Your task to perform on an android device: Open the merriam webster app and look up the example sentences for the bear.
Image 0: 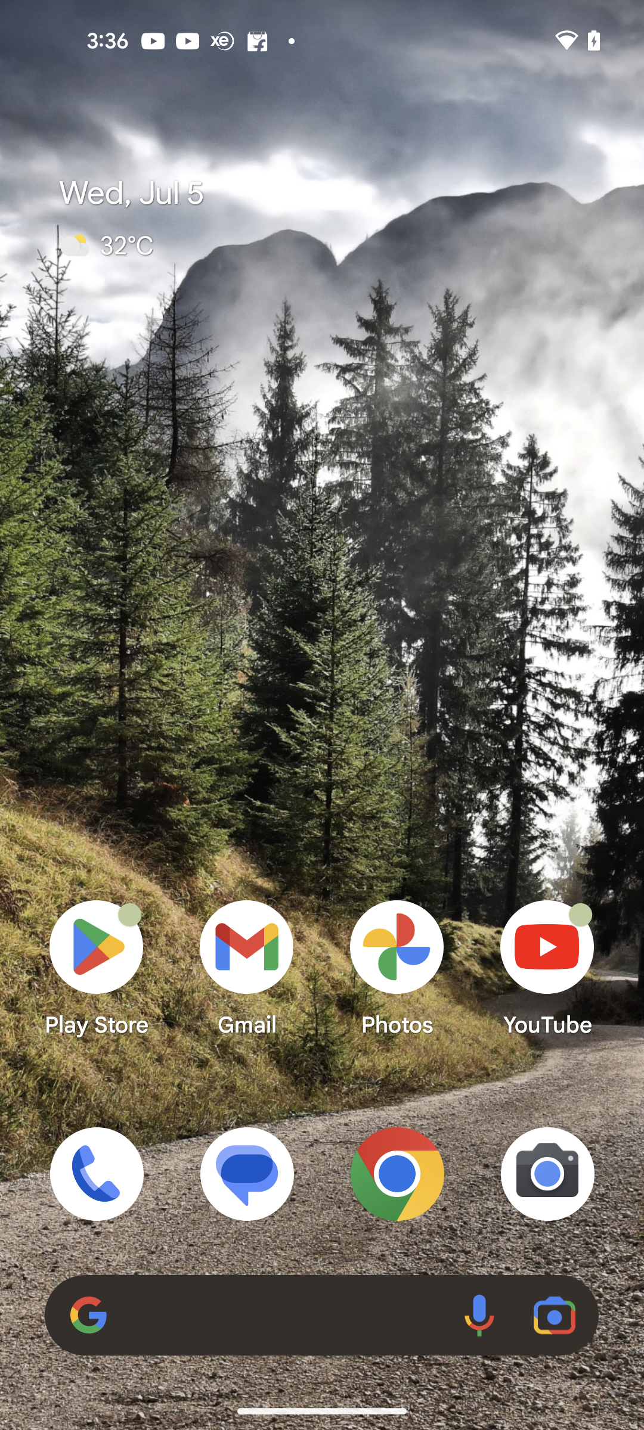
Open the merriam webster app.
Step 0: open app "Merriam-Webster Dictionary"
Image 1: 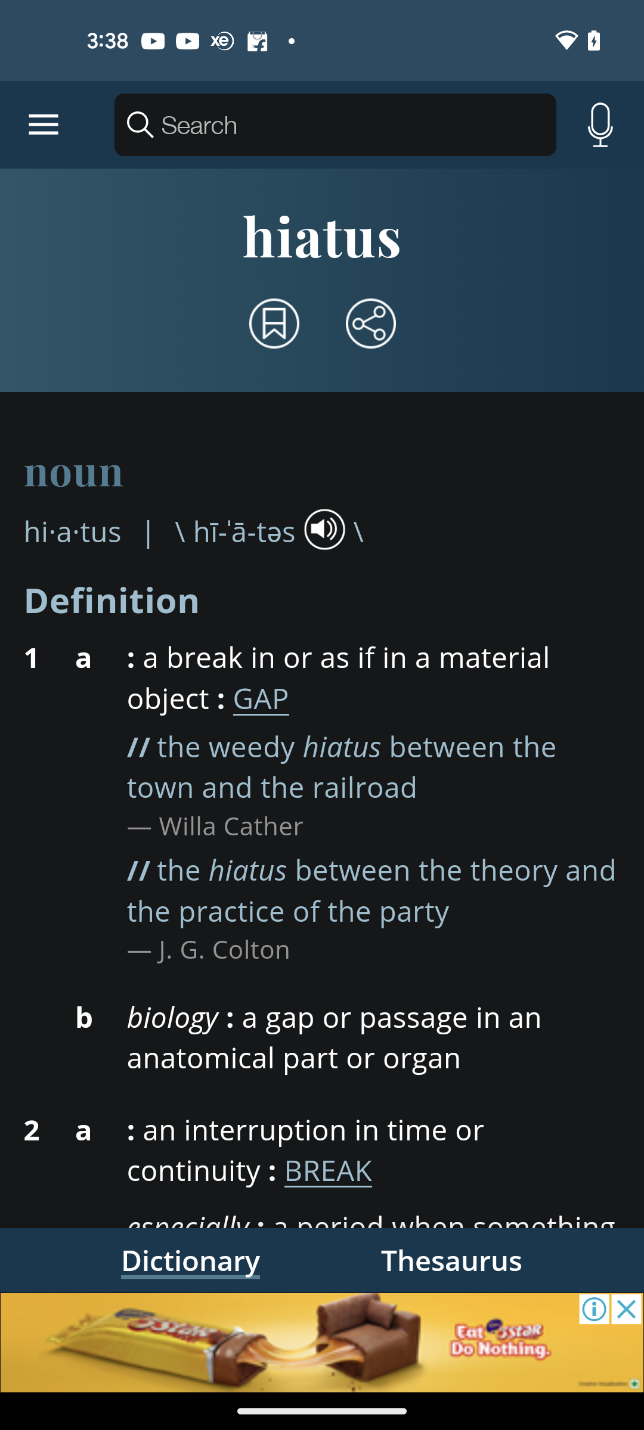
Click on the search bar.
Step 1: click (335, 125)
Image 2: 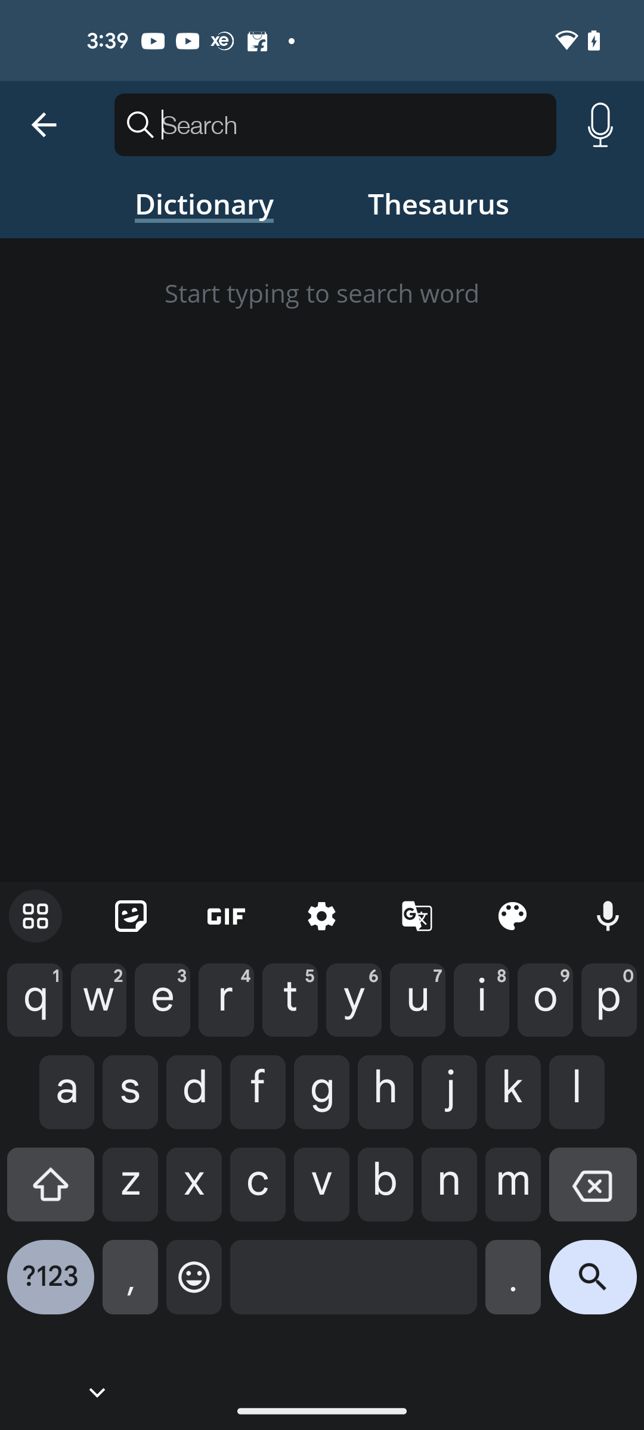
Type bear in the search bar.
Step 2: type "bear"
Image 3: 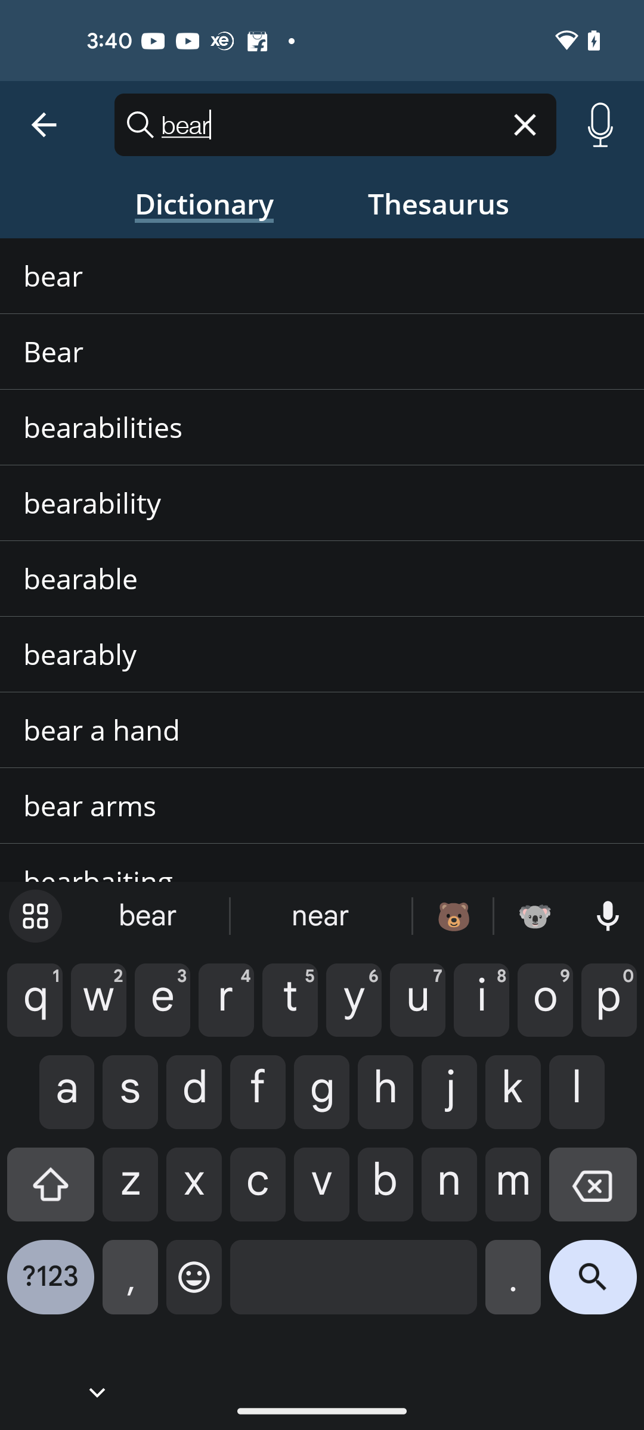
Click on the first suggestion.
Step 3: click (53, 275)
Image 4: 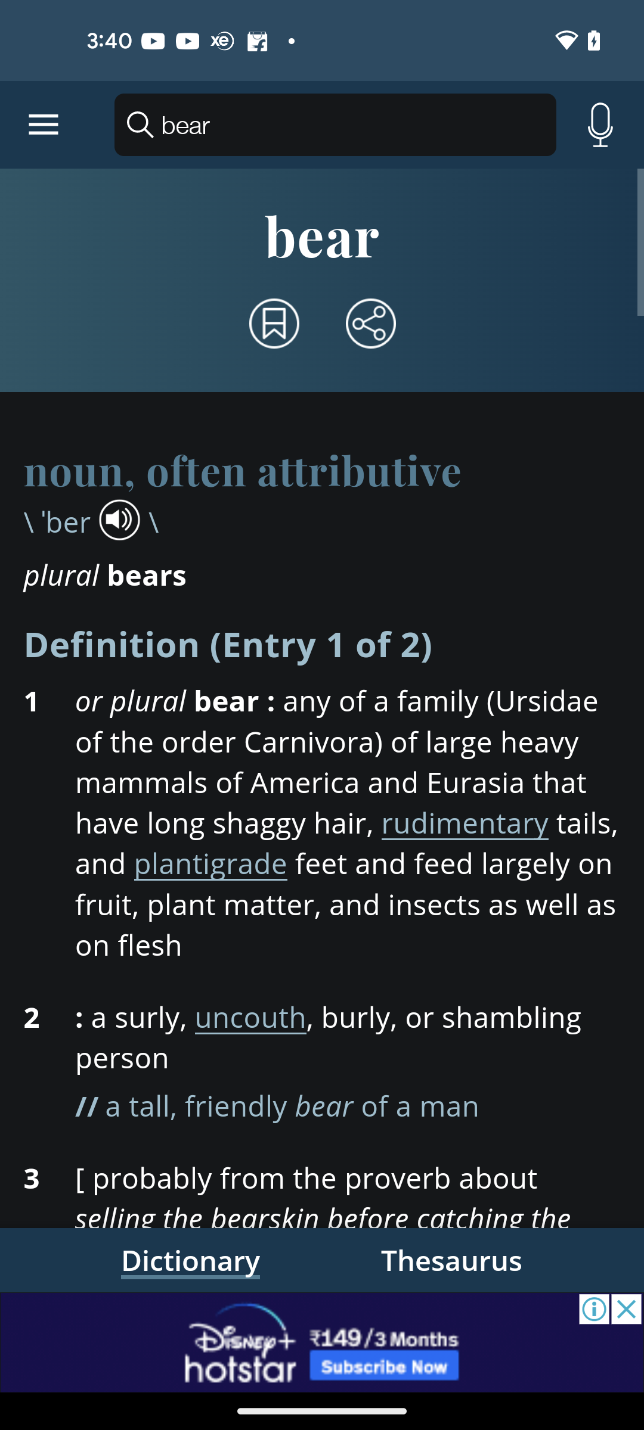
Scroll down to view the sentences.
Step 4: scroll down
Image 5: 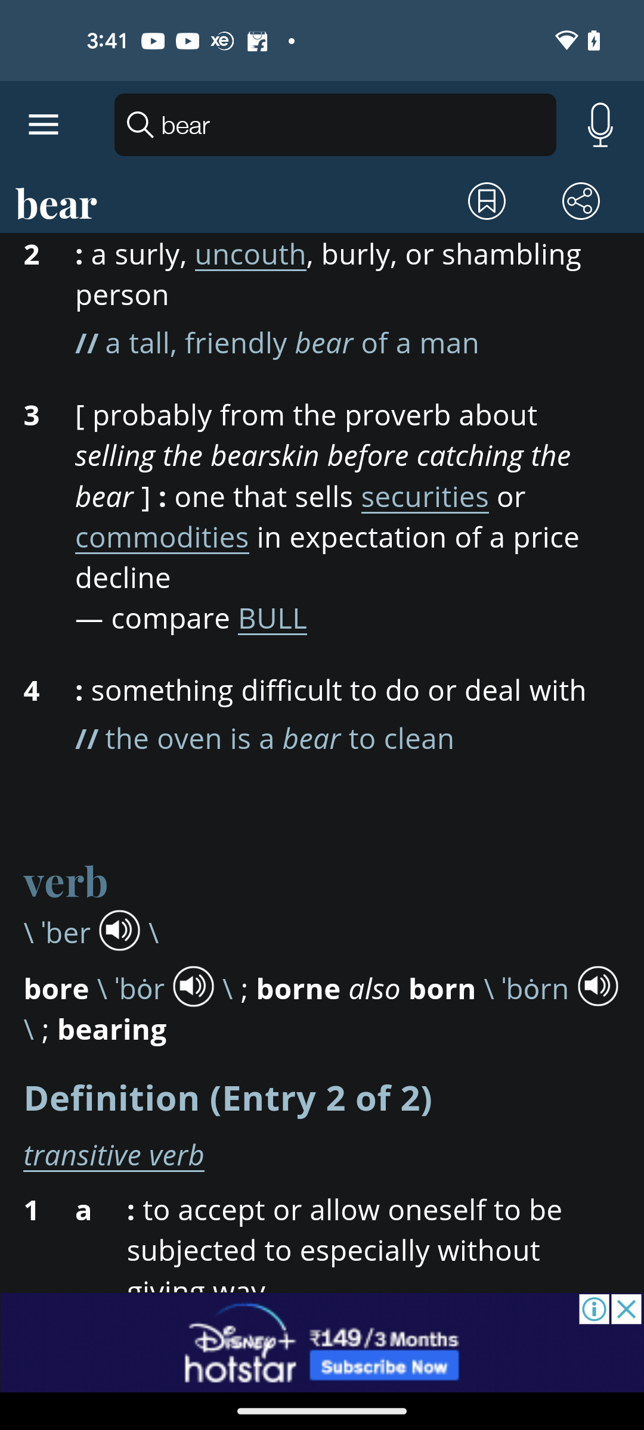
Scroll down to view the sentences.
Step 5: scroll down
Image 6: 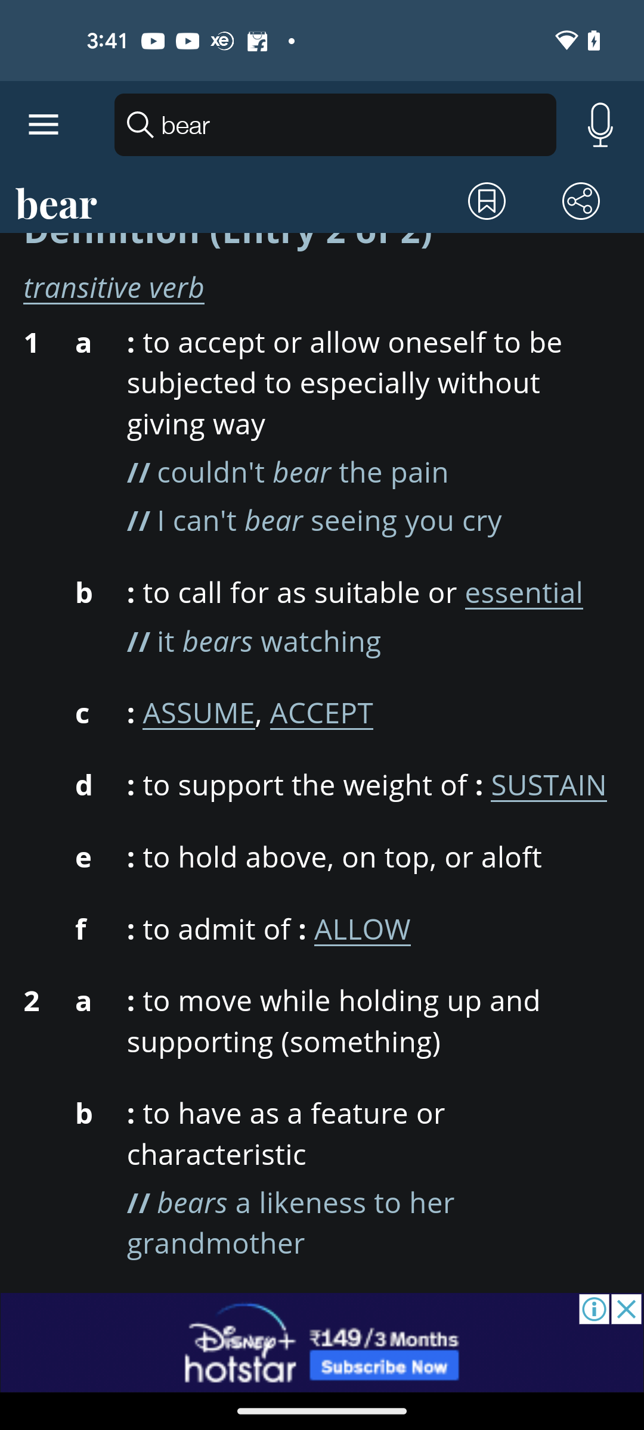
Scroll down to view the sentences.
Step 6: scroll down
Image 7: 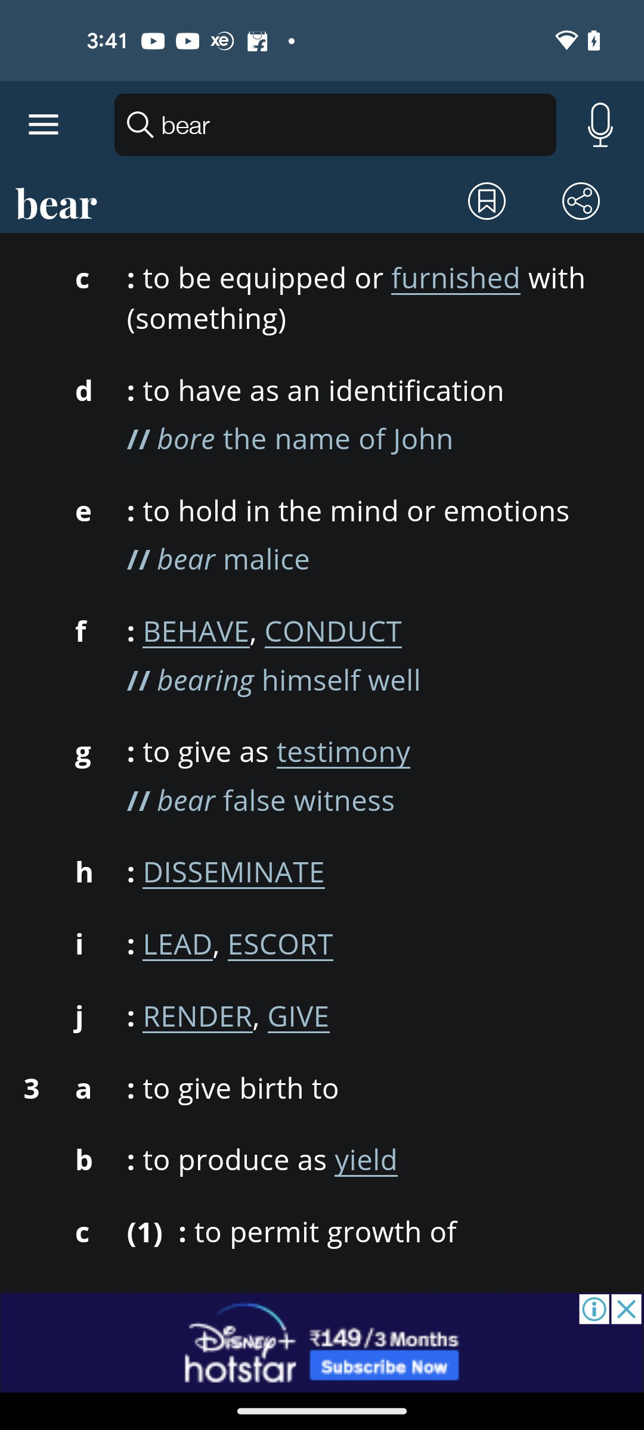
Scroll down to view the sentences.
Step 7: scroll down
Image 8: 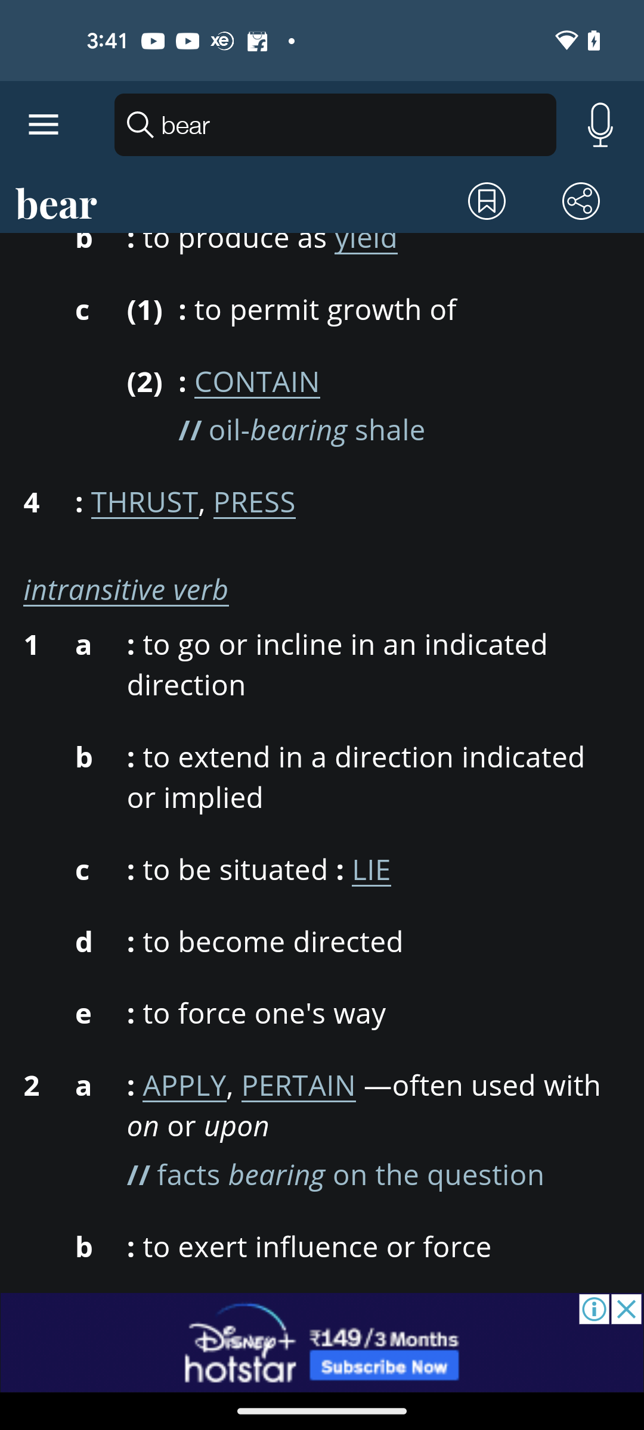
Scroll down to view the sentences.
Step 8: scroll down
Image 9: 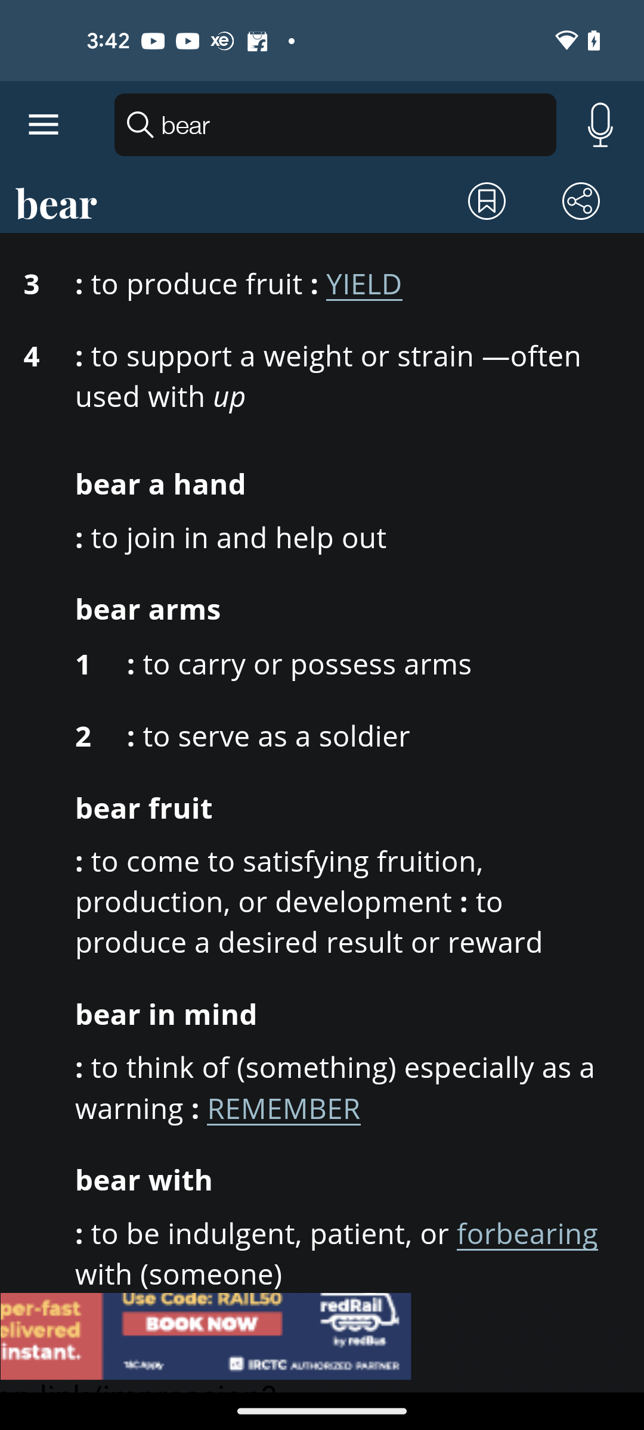
Scroll down to view the sentences.
Step 9: scroll down
Image 10: 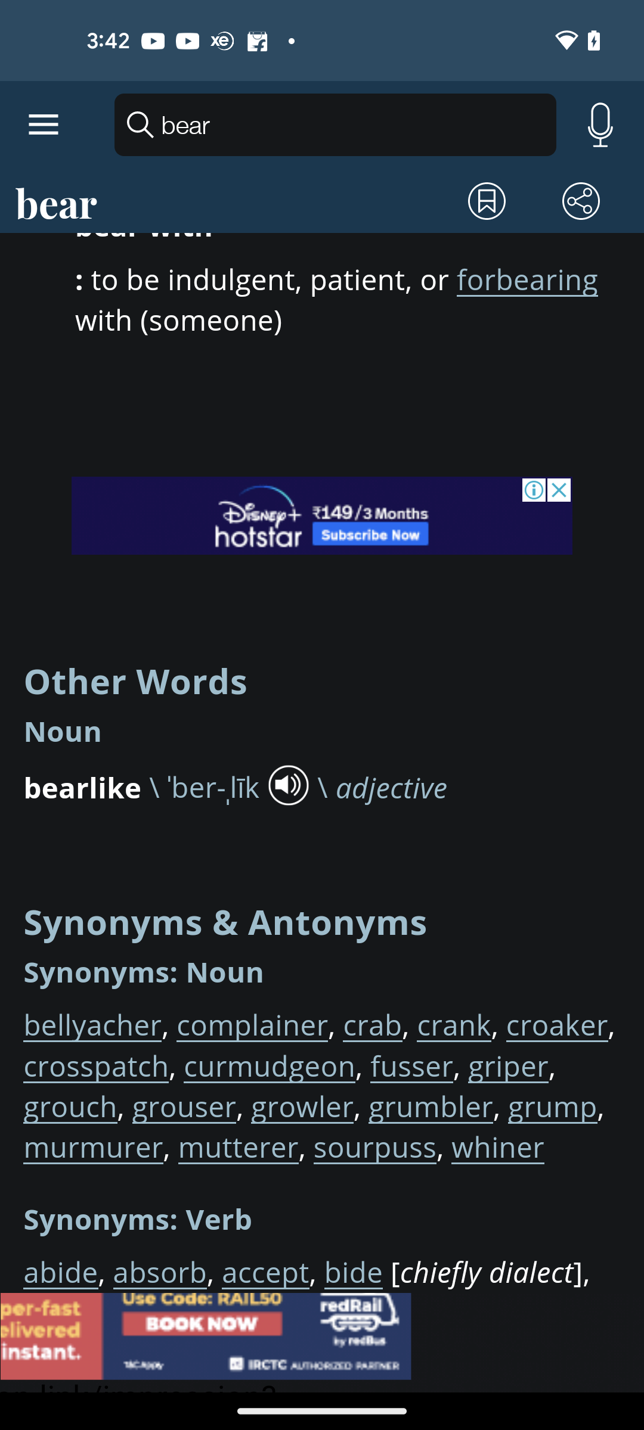
Scroll down to view the sentences.
Step 10: scroll down
Image 11: 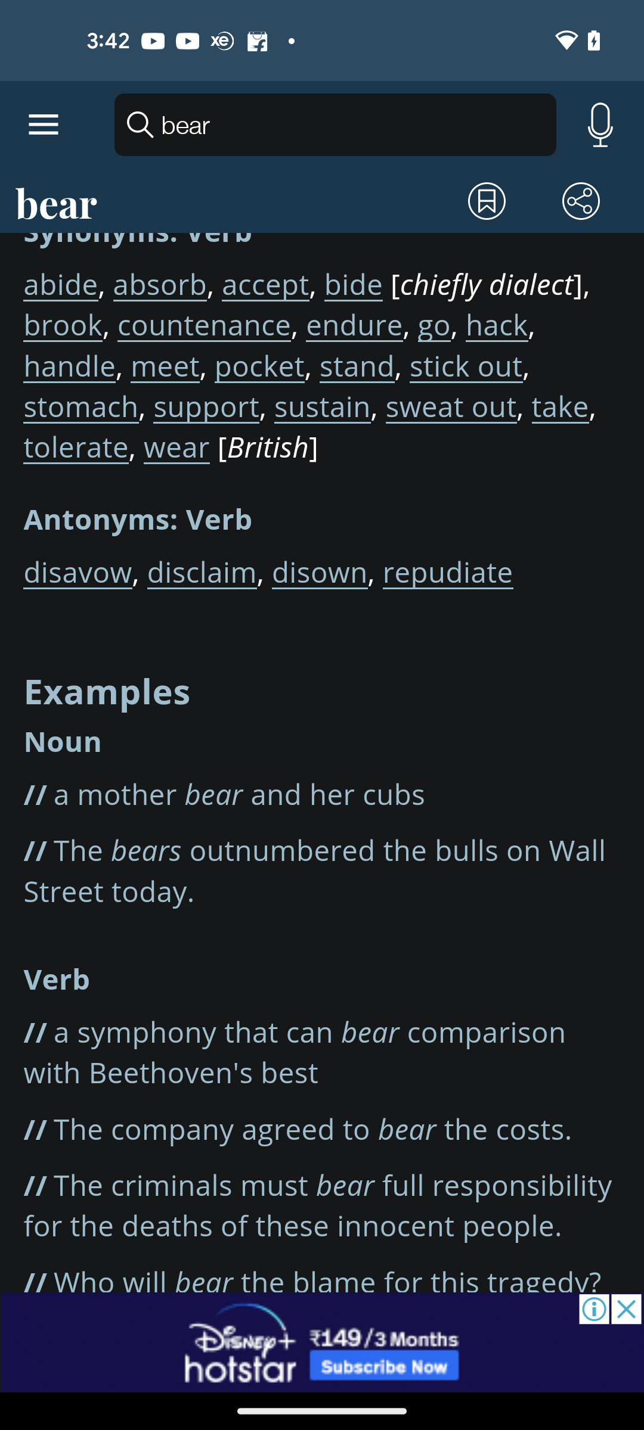
Scroll down to view the sentences.
Step 11: scroll down